Your task to perform on an android device: On the Hopper app, search for a one-way flight from Amsterdam to Berlin on December 23 for one person.
Image 0: 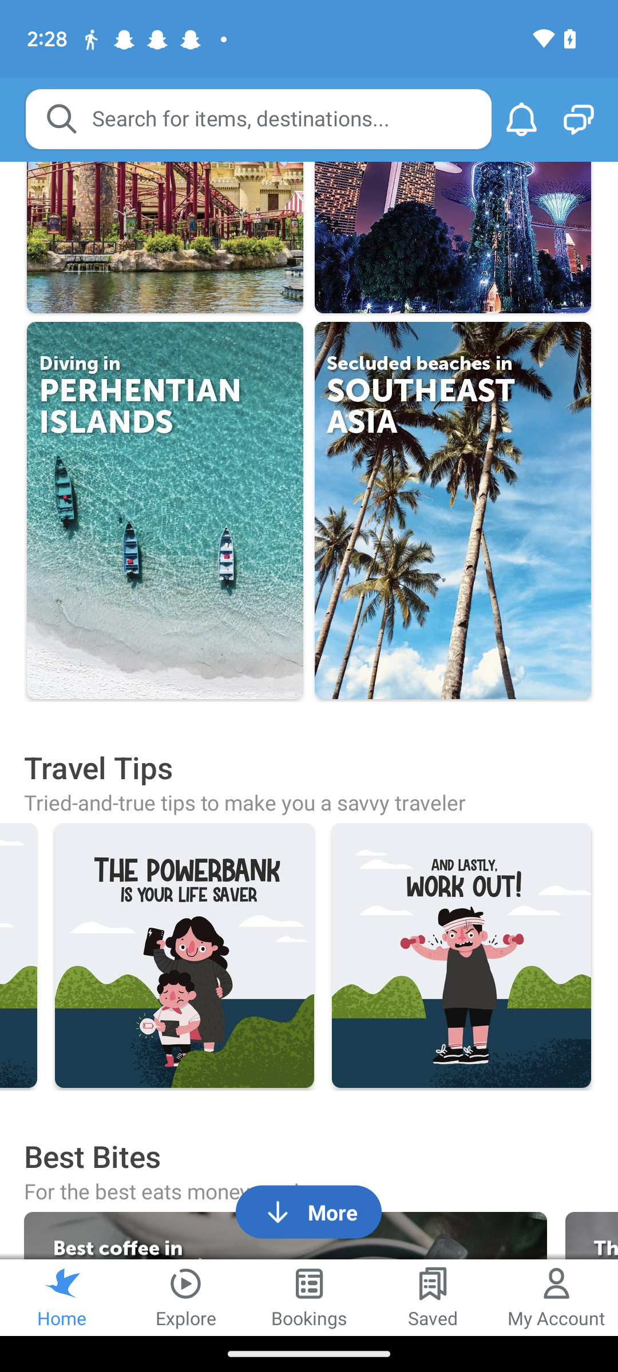
Open the Hopper app.
Step 0: open app "Hopper"
Image 2: 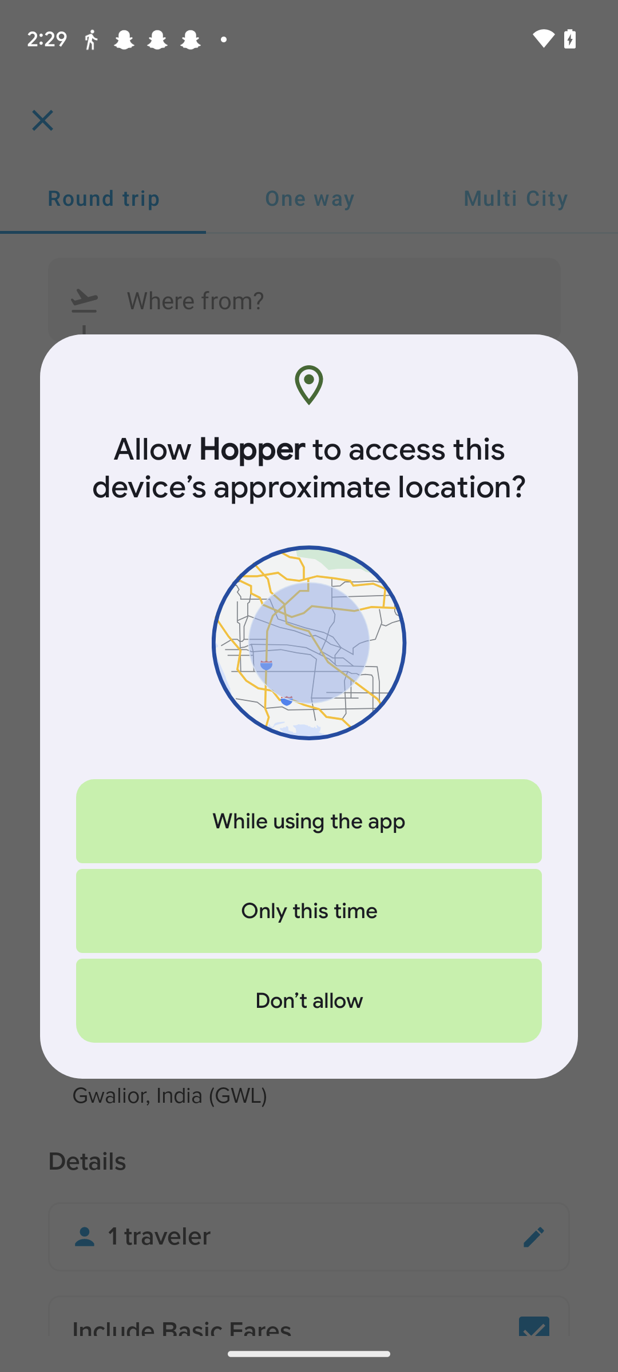
Click on the Flights icon at the top of the screen.
Step 2: wait
Image 3: 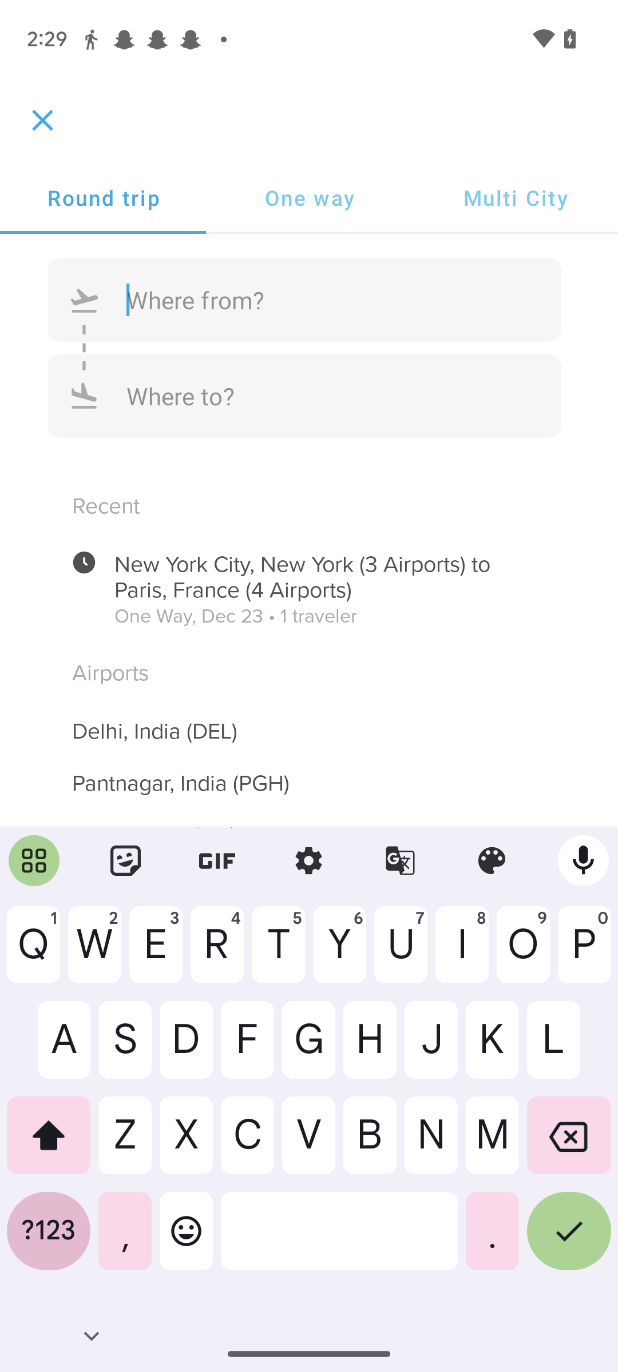
Select the One Way flight.
Step 3: click (309, 197)
Image 4: 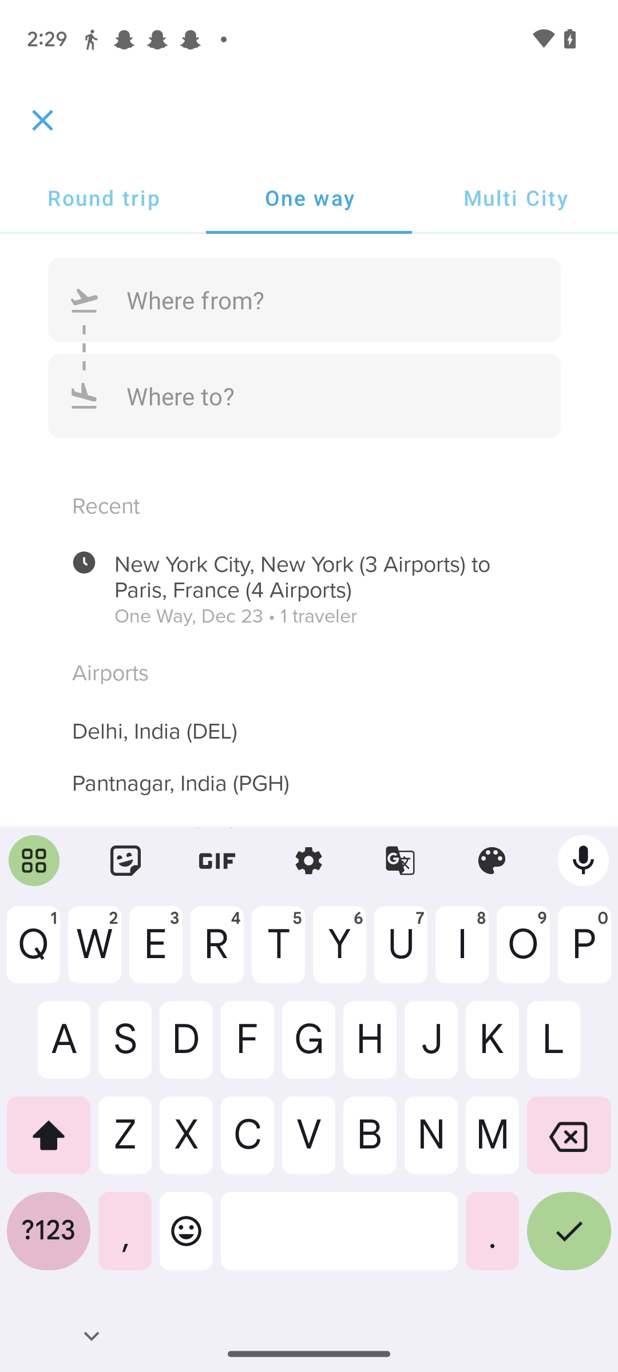
Type in Amsterdam.
Step 4: type "Amsterdam"
Image 5: 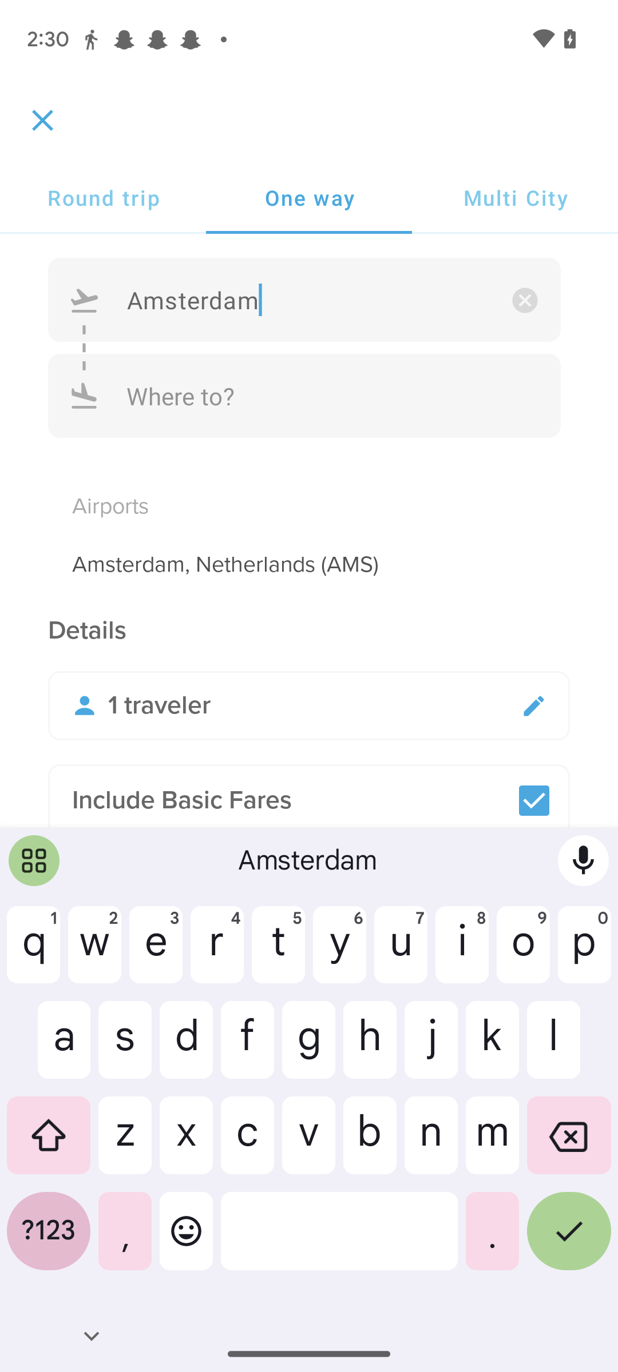
Select the location Amsterdam,Netherlands(AMS).
Step 5: click (308, 564)
Image 6: 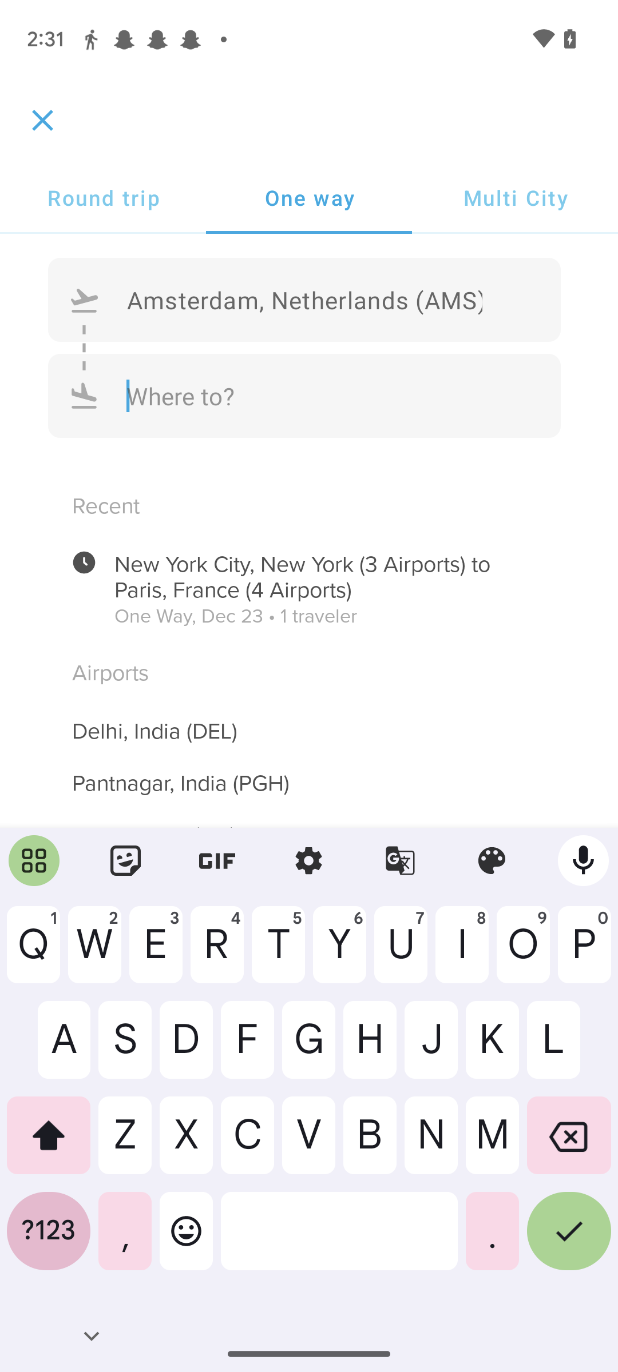
Type in Berlin.
Step 6: type "Berlin"
Image 7: 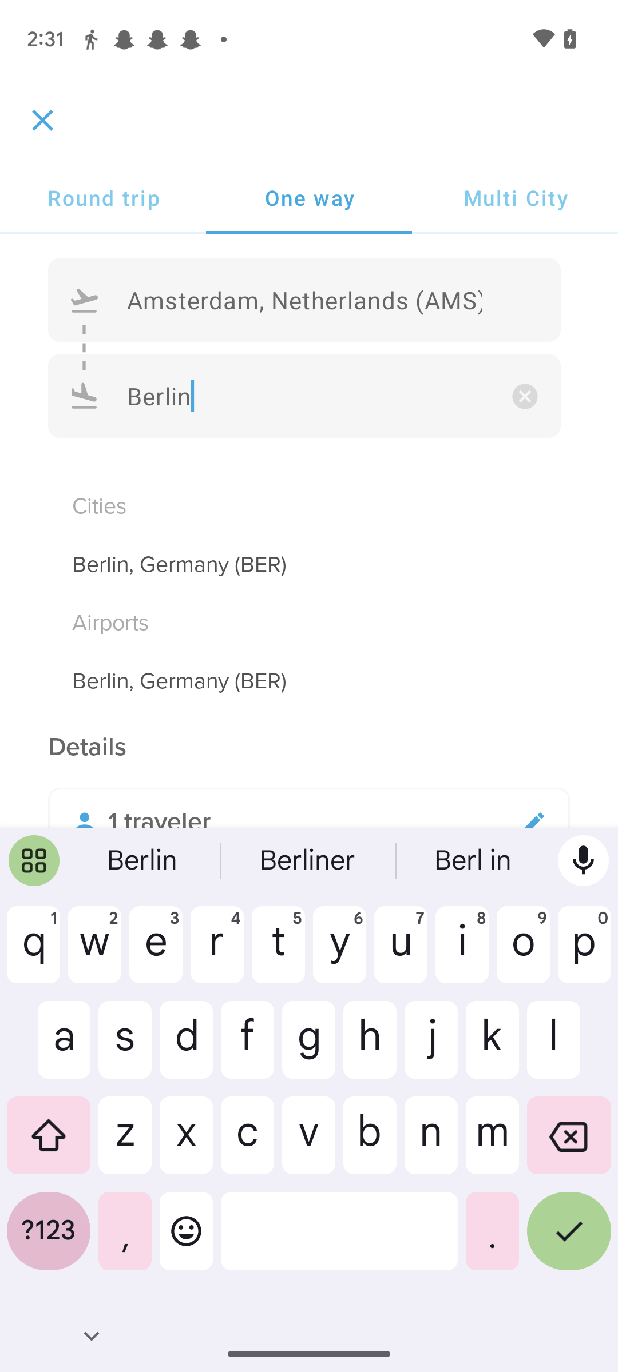
Select the location Berlin, Germany(BER).
Step 7: click (308, 681)
Image 8: 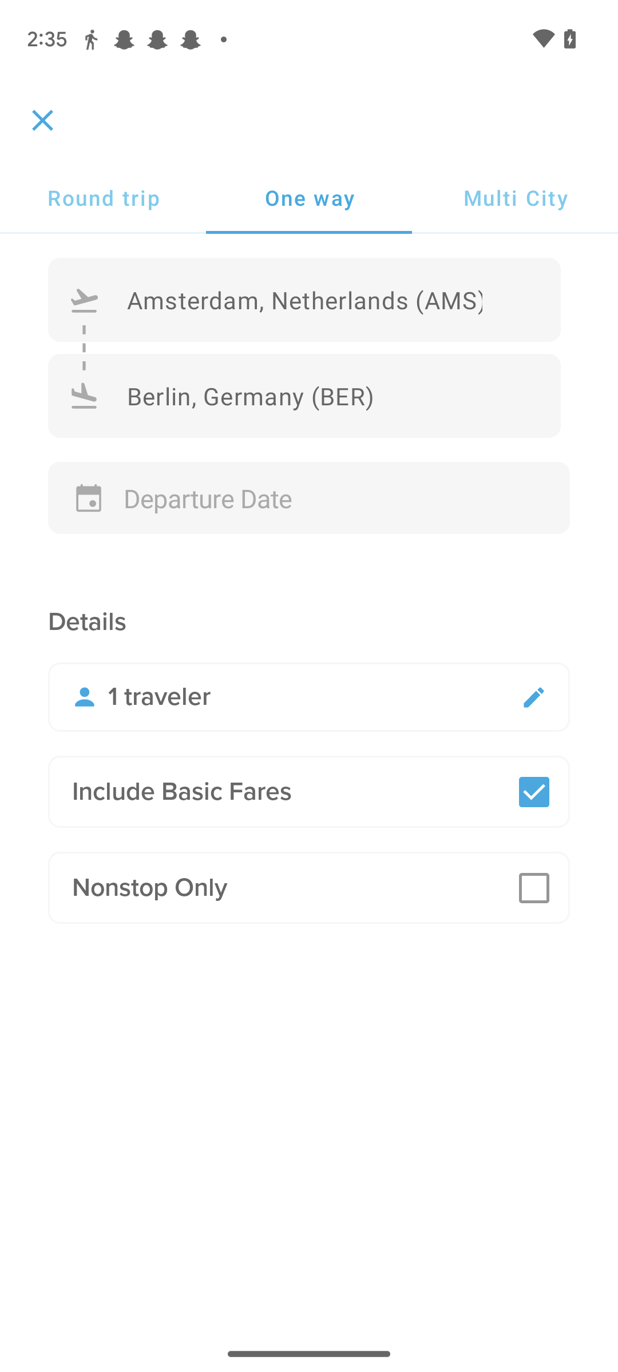
Click on the date.
Step 8: click (309, 498)
Image 9: 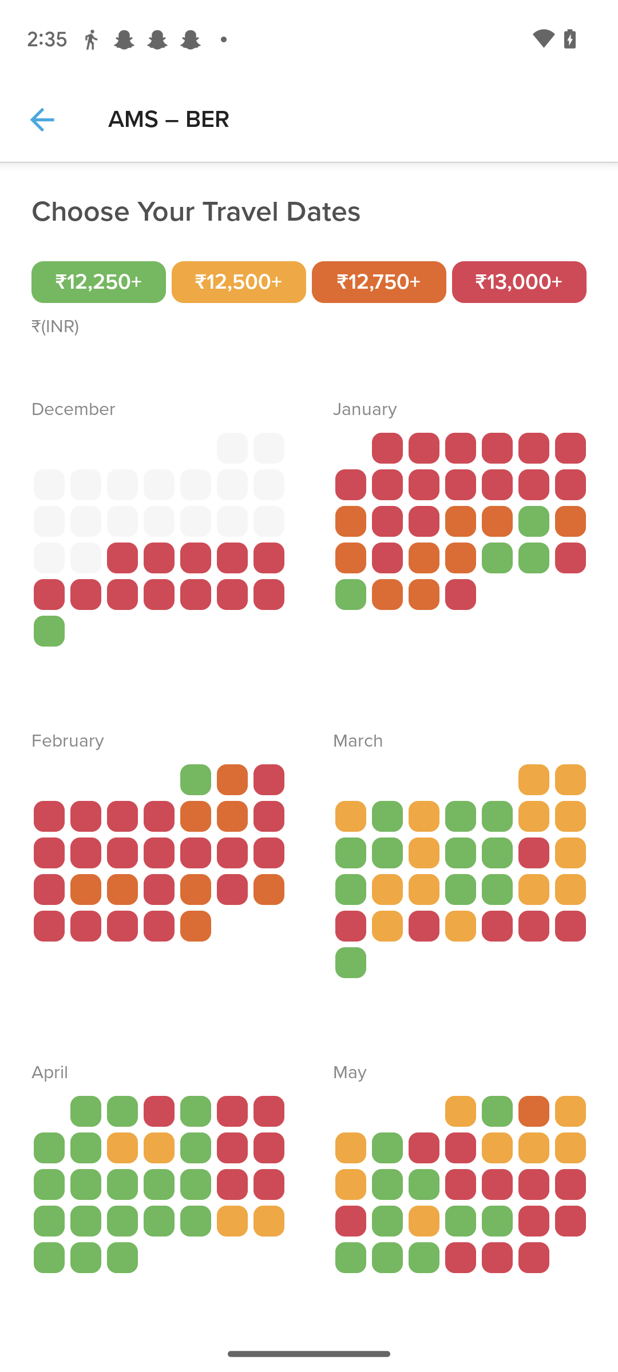
Select December 23.
Step 9: click (158, 542)
Image 10: 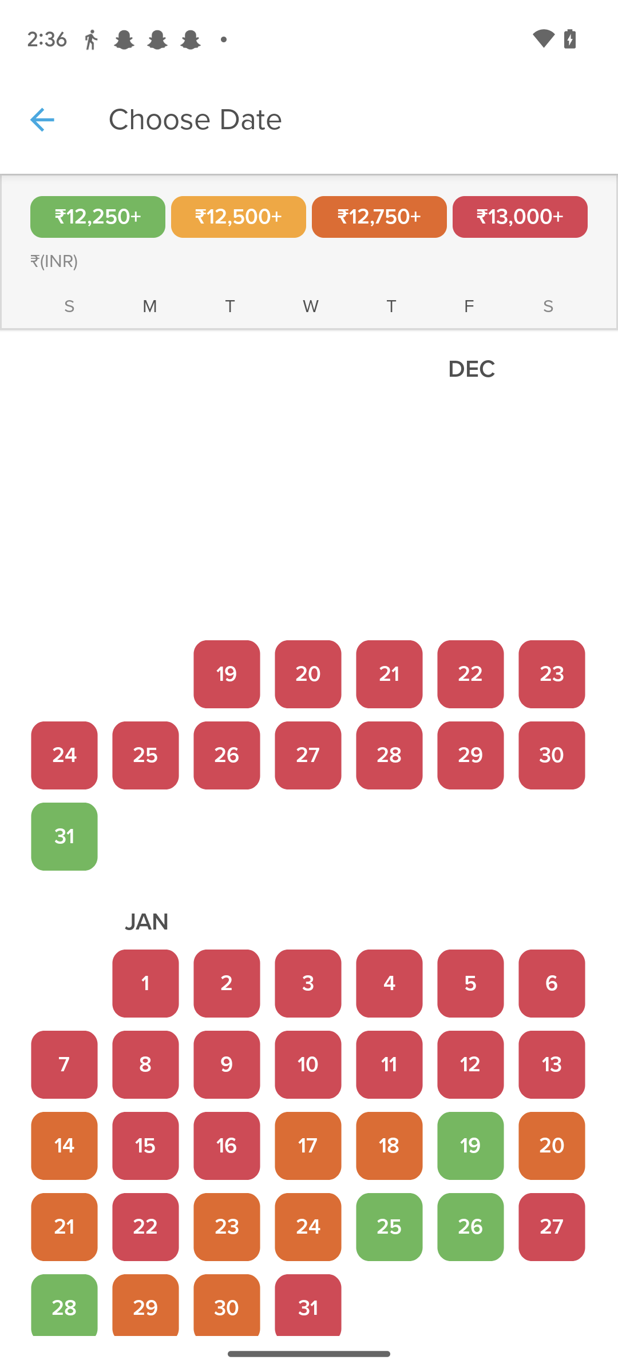
Select December 23.
Step 10: click (552, 674)
Image 11: 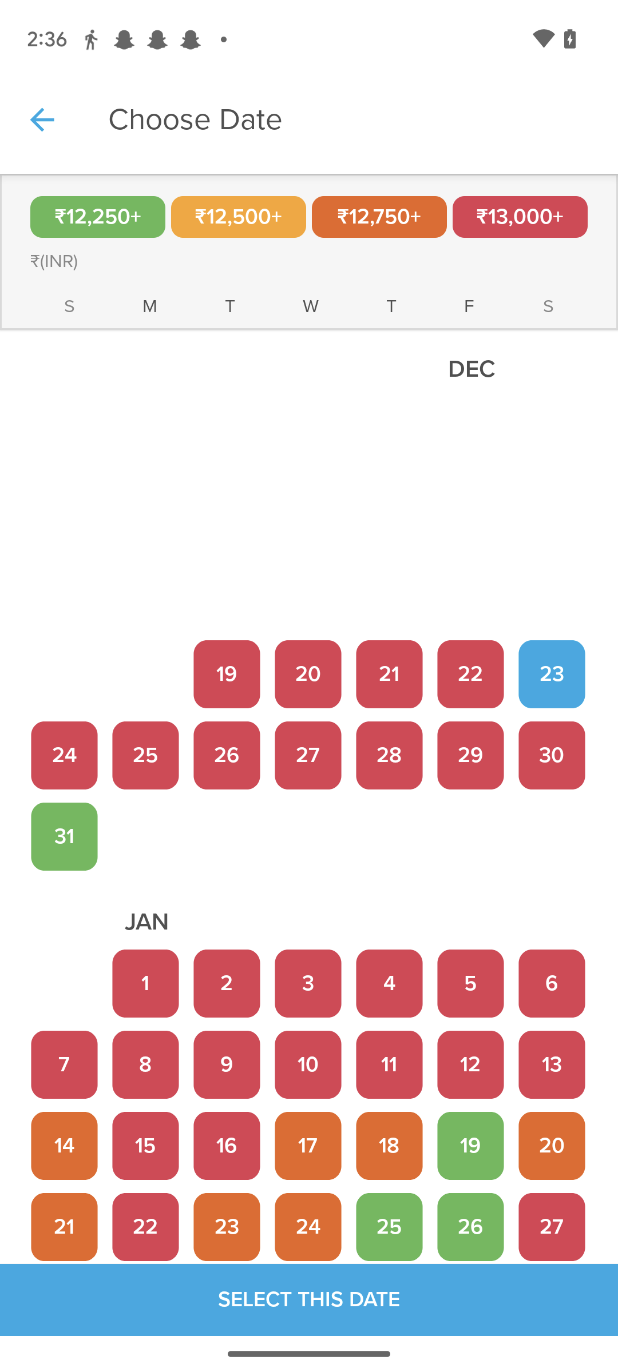
Click on SELECT THIS DATE at the bottom of the screen.
Step 11: click (308, 1305)
Image 12: 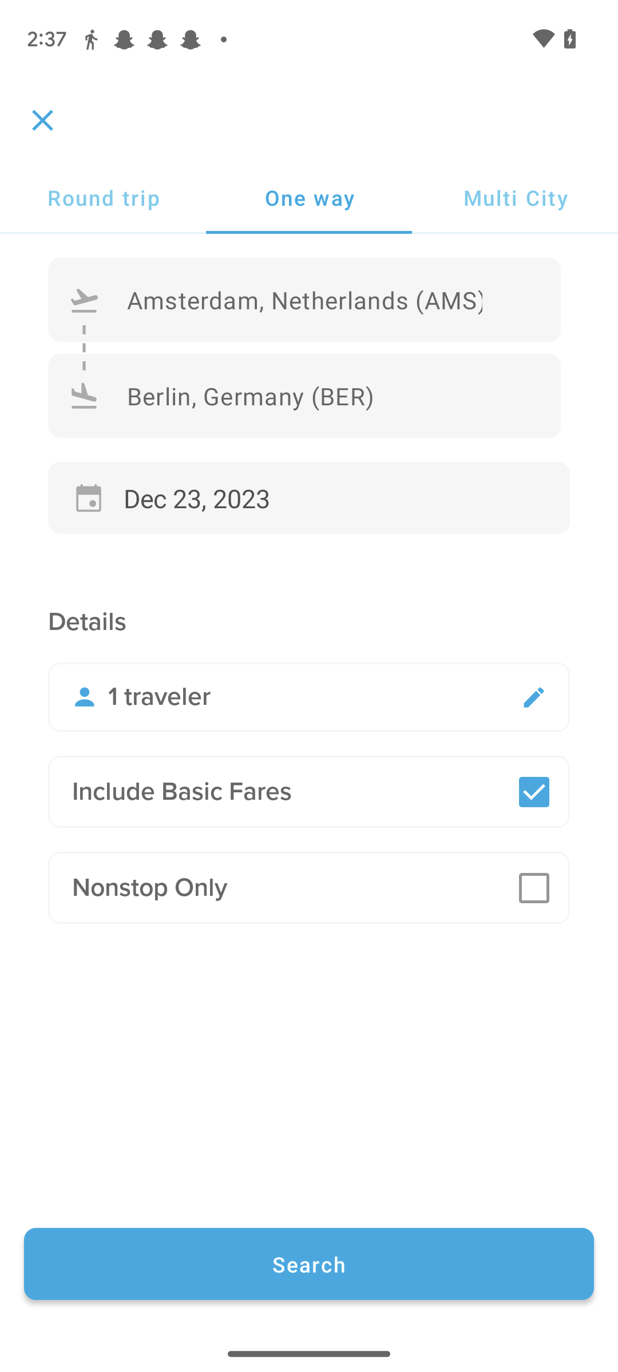
Click on the Search tab at the bottom of the screen.
Step 12: click (308, 1264)
Image 14: 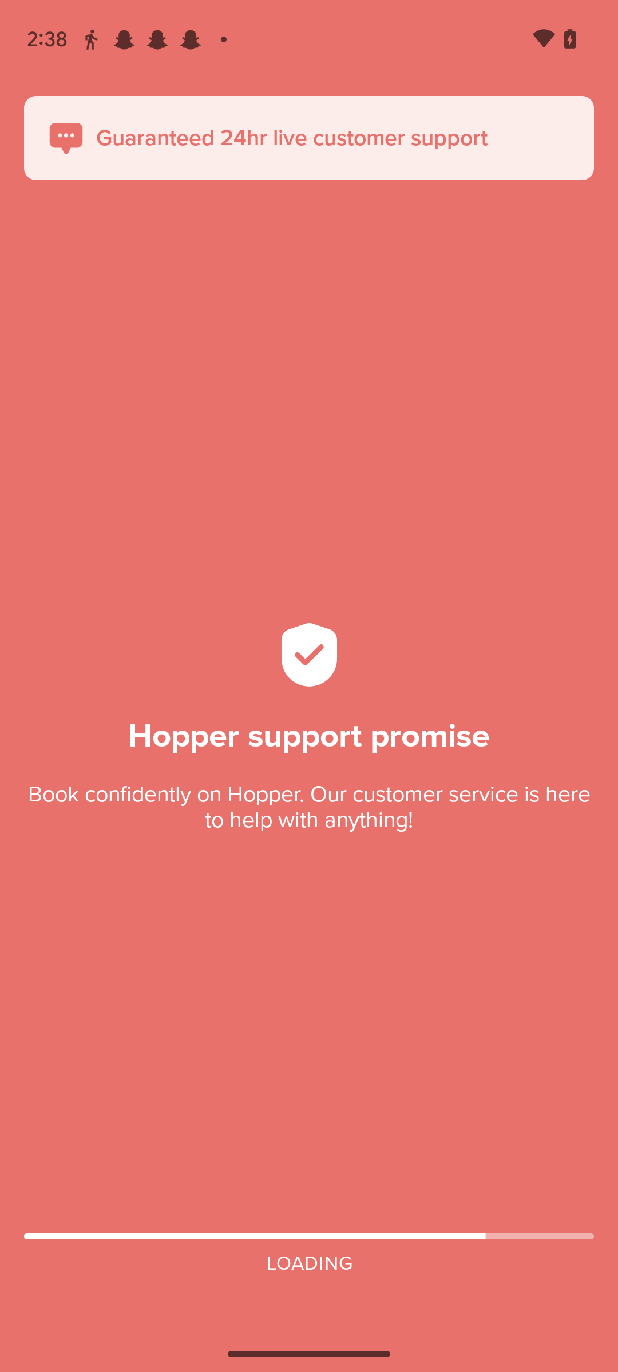
Click on the Search tab at the bottom of the screen.
Step 14: wait